Your task to perform on an android device: I am going for an evening walk. Show me the tracking progress of my walking on the Fit app.
Image 0: 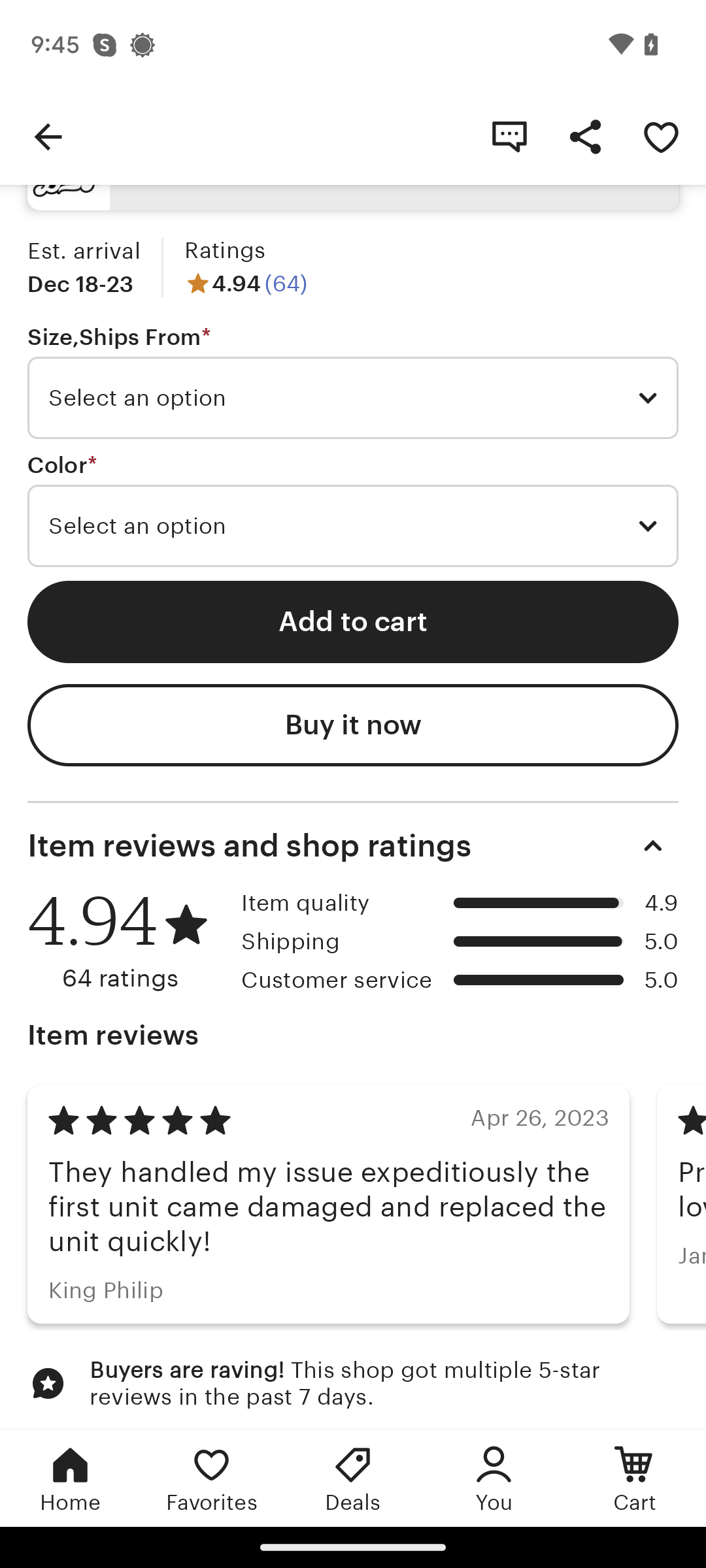
Open the Fit app.
Step 0: open app "Fit"
Image 1: 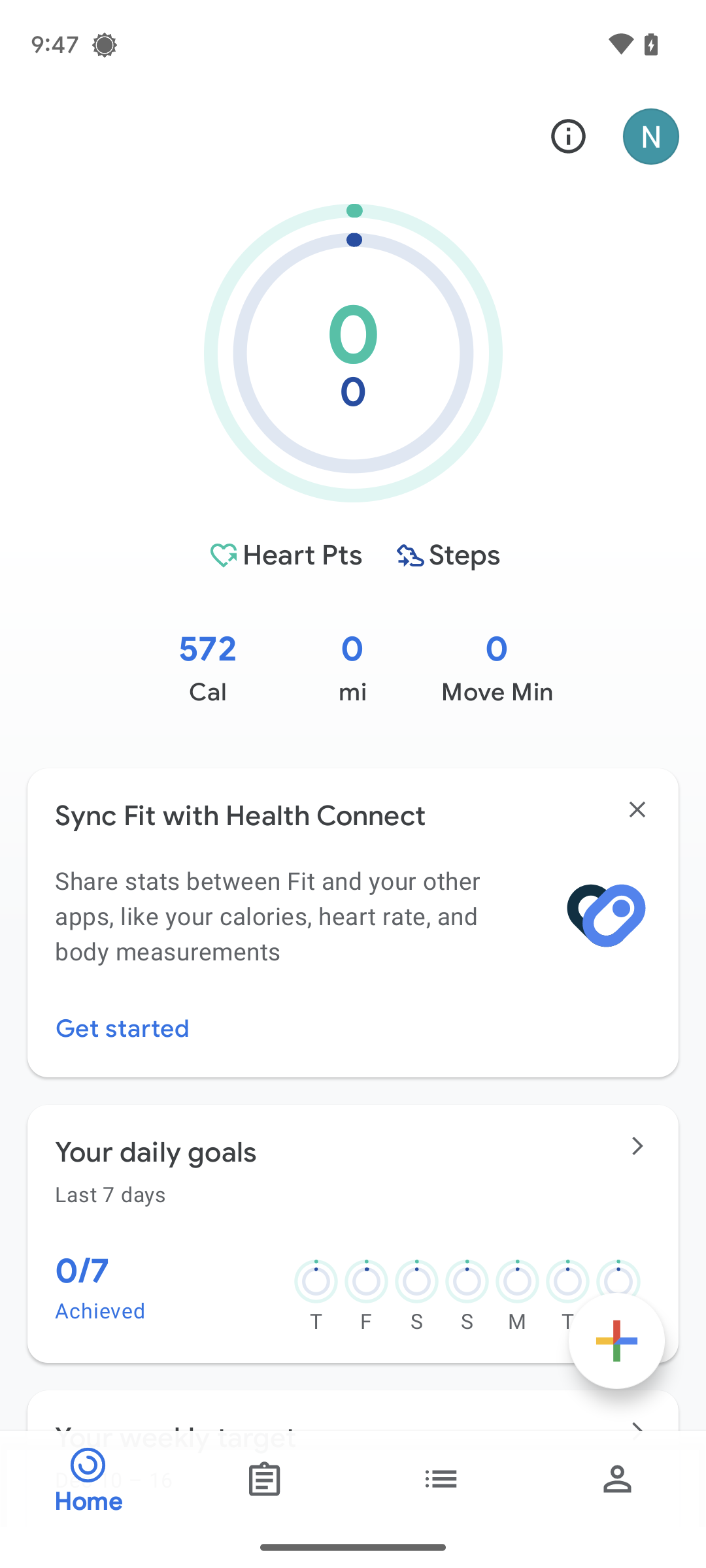
Click on the + icon at the bottom-right corner of the screen.
Step 1: click (616, 1341)
Image 2: 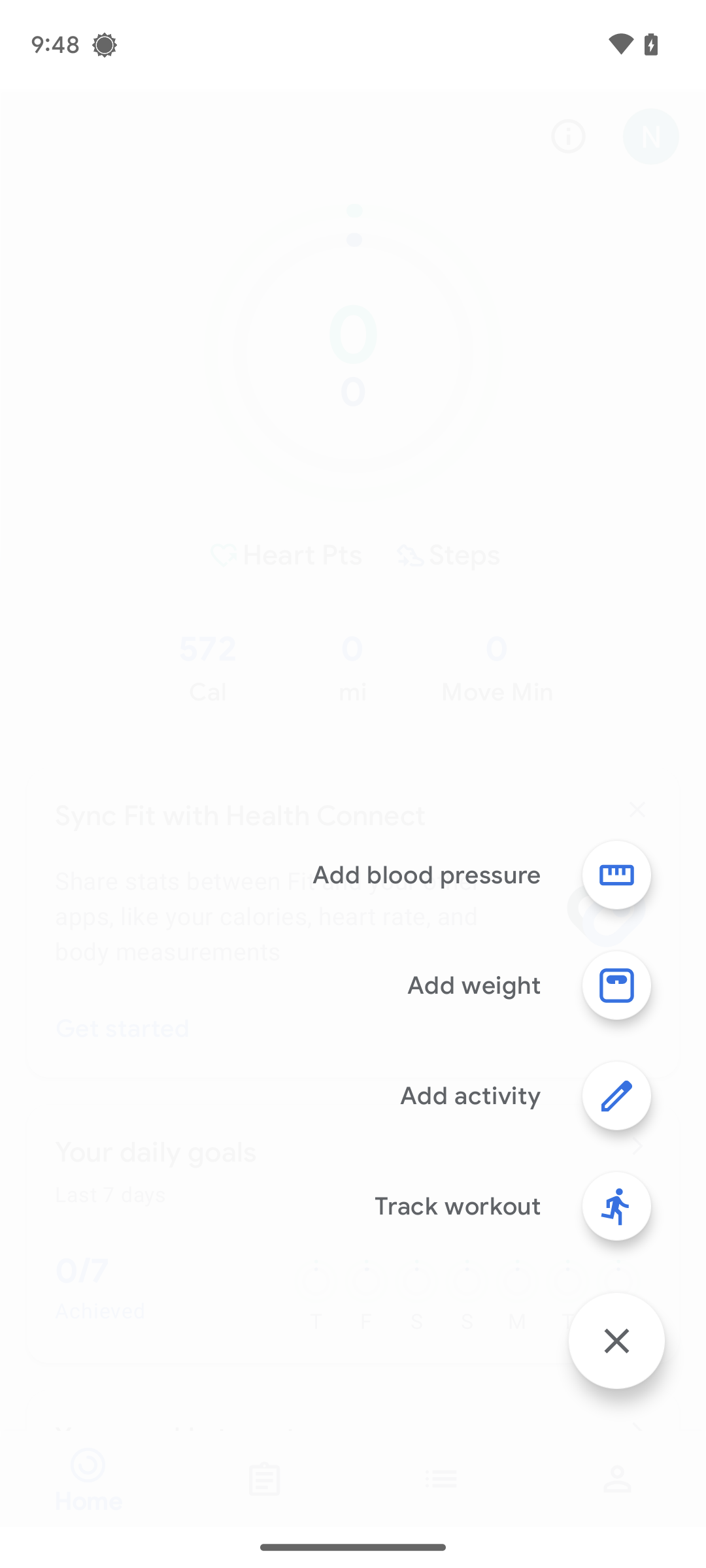
Click on Track Workout.
Step 2: click (616, 1205)
Image 3: 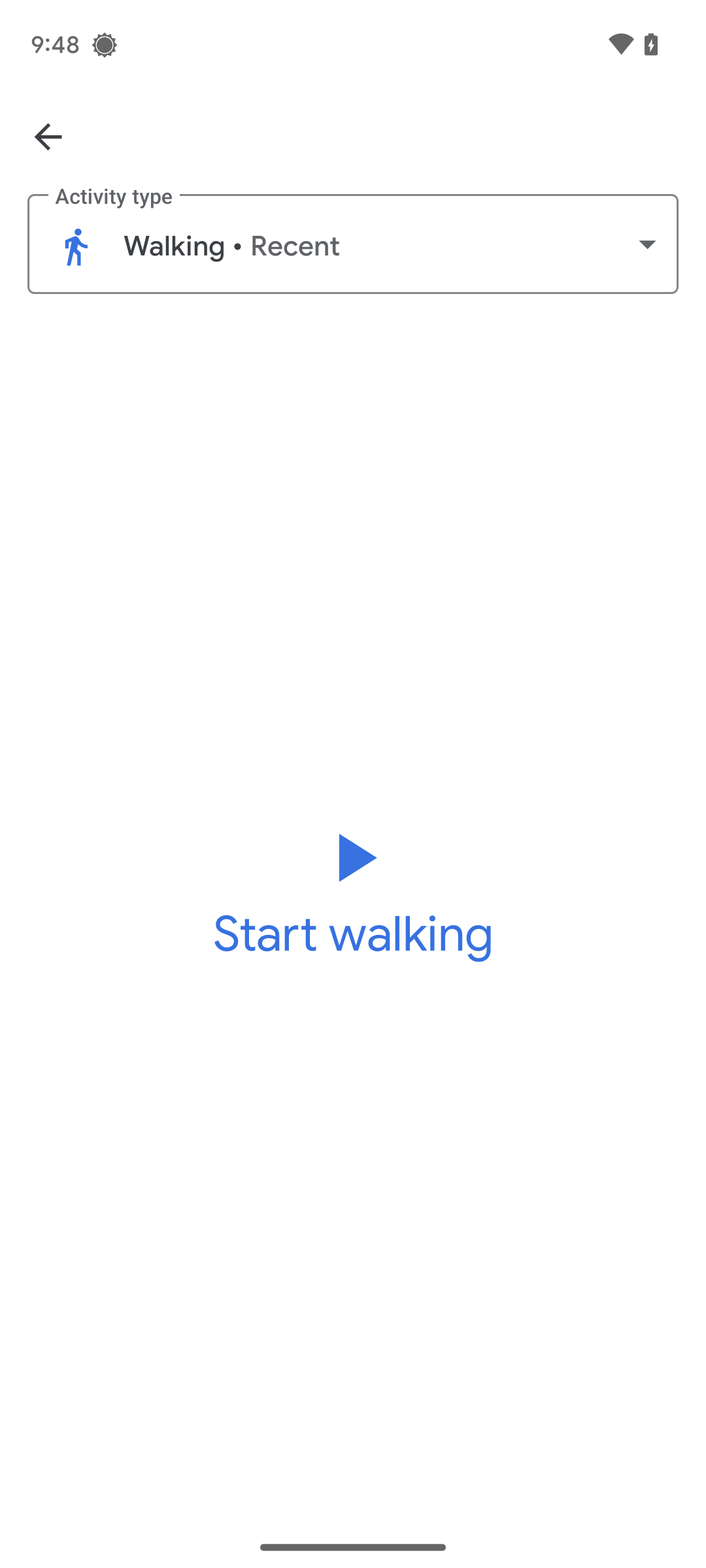
Click on Start walking play icon.
Step 3: click (353, 892)
Image 4: 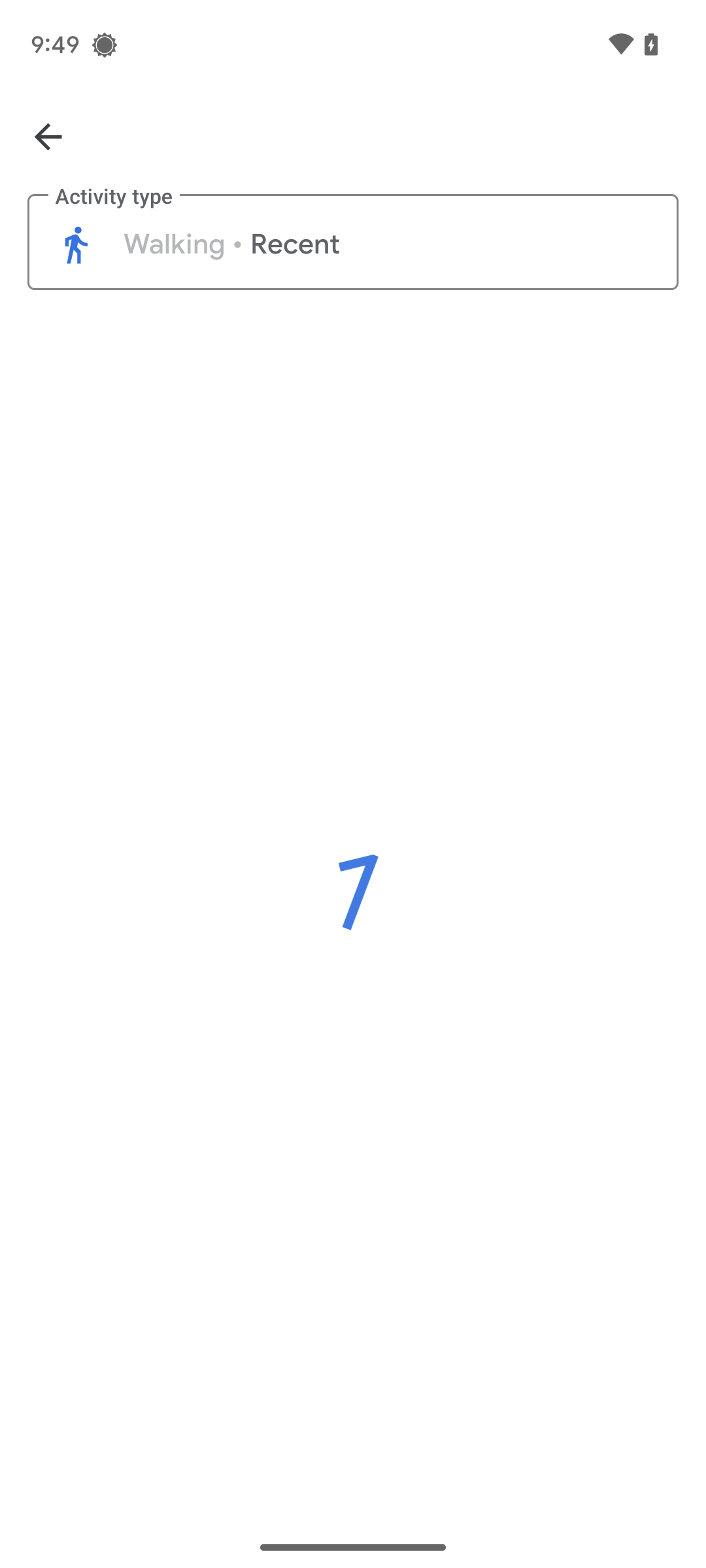
Click on Start walking play icon.
Step 4: wait